Your task to perform on an android device: Play the video of Wet Leg: I Don't Wanna Go Out (official audio) in the background on the YouTube app.
Image 0: 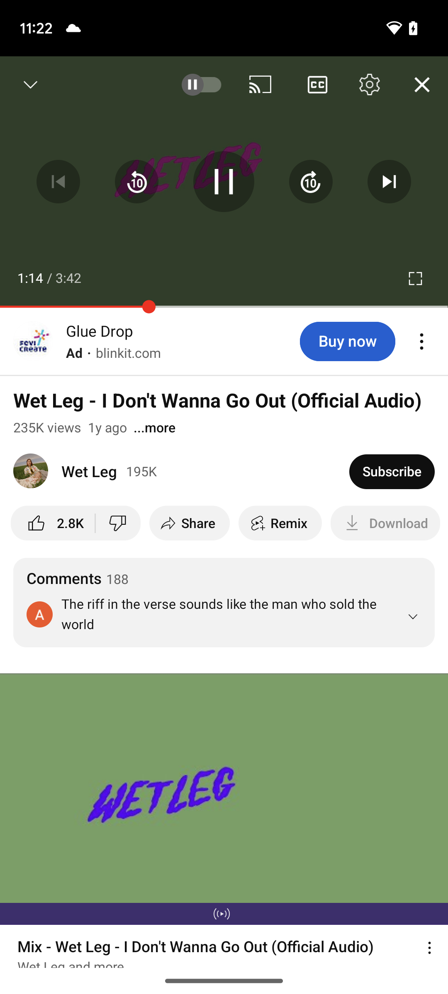
Scroll from up to down on the screen.
Step 0: scroll up